Your task to perform on an android device: Since I want to prepare dessert this week, I will browse the category of desserts on the Bigoven app.
Image 1: 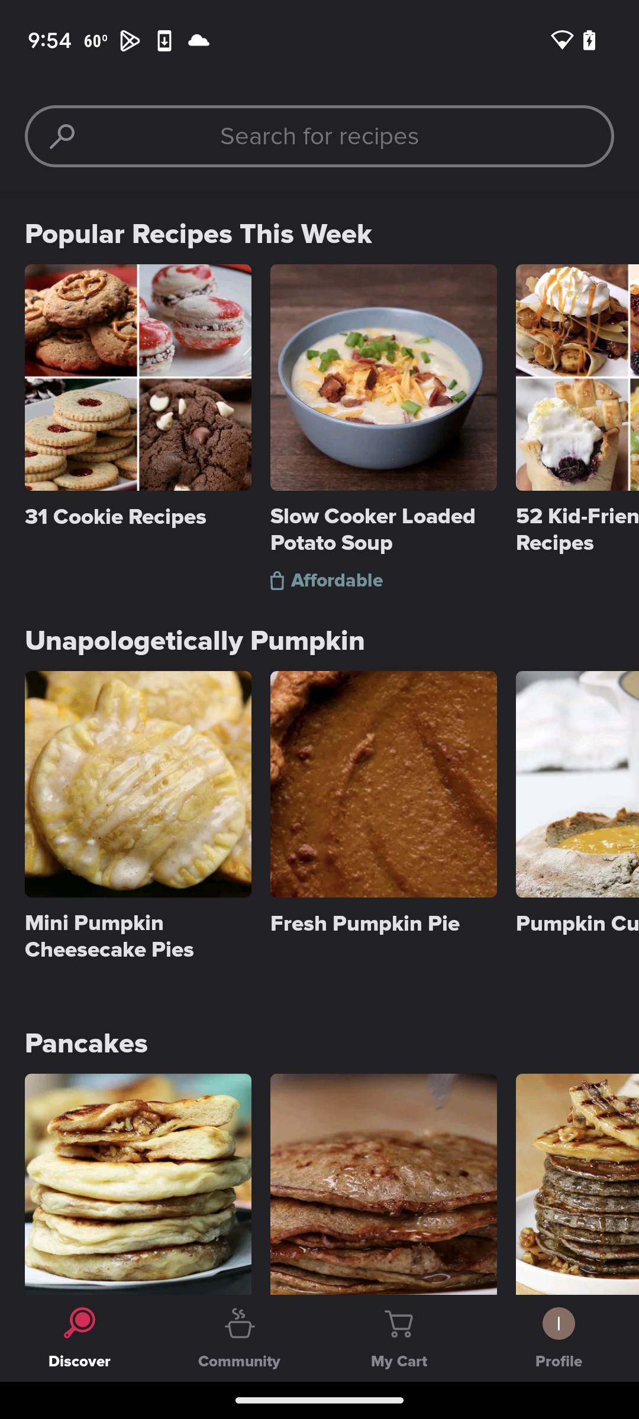
Click on the search box 
Step 1: click (319, 137)
Image 2: 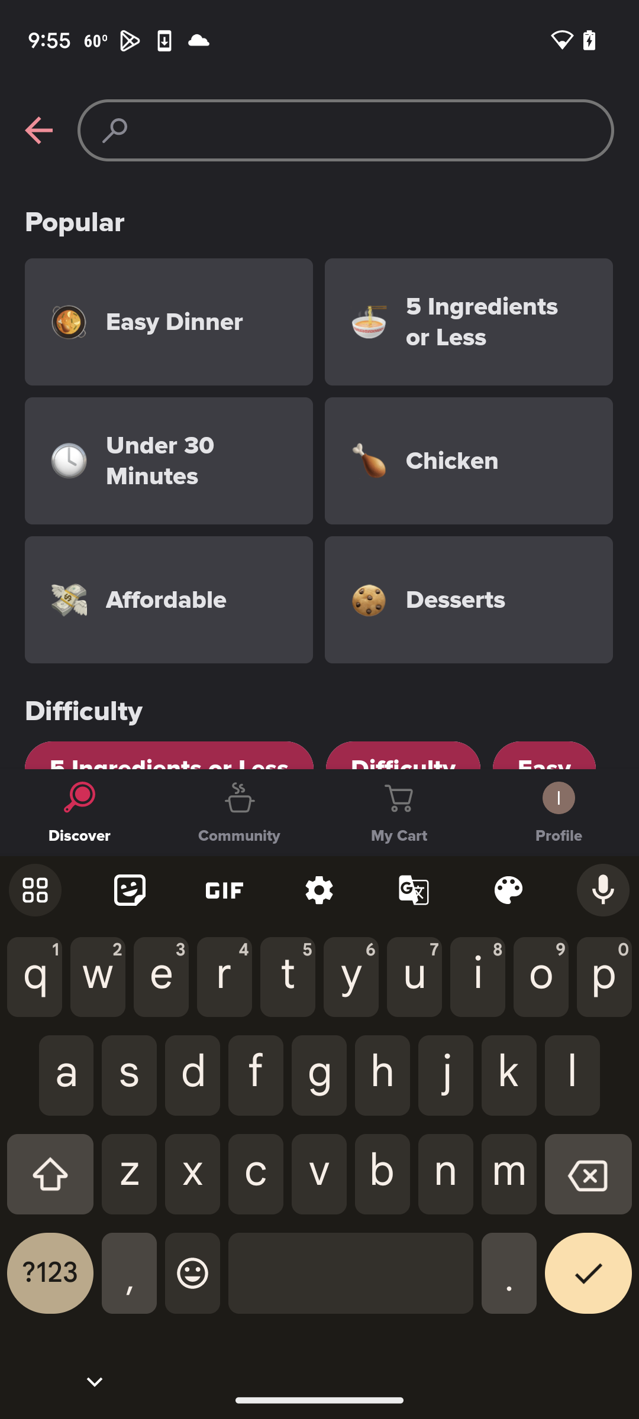
Click on desserts
Step 2: click (455, 600)
Image 3: 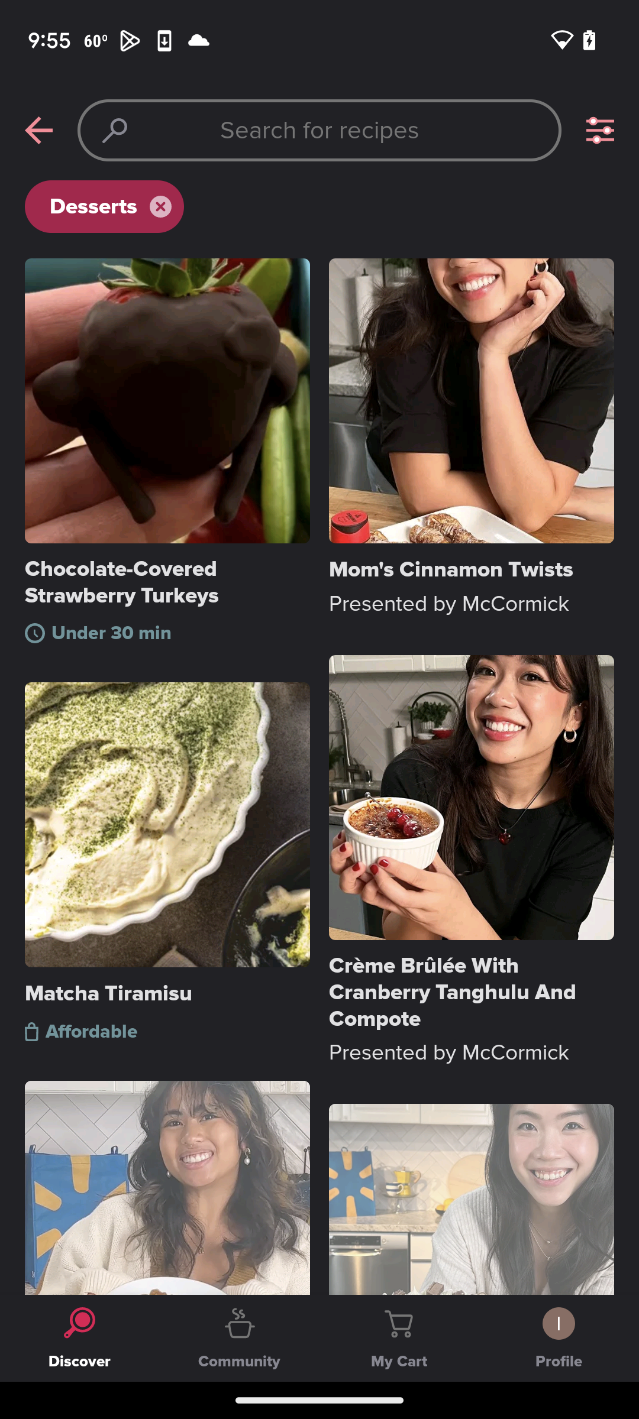
Swipe up
Step 3: scroll down
Image 4: 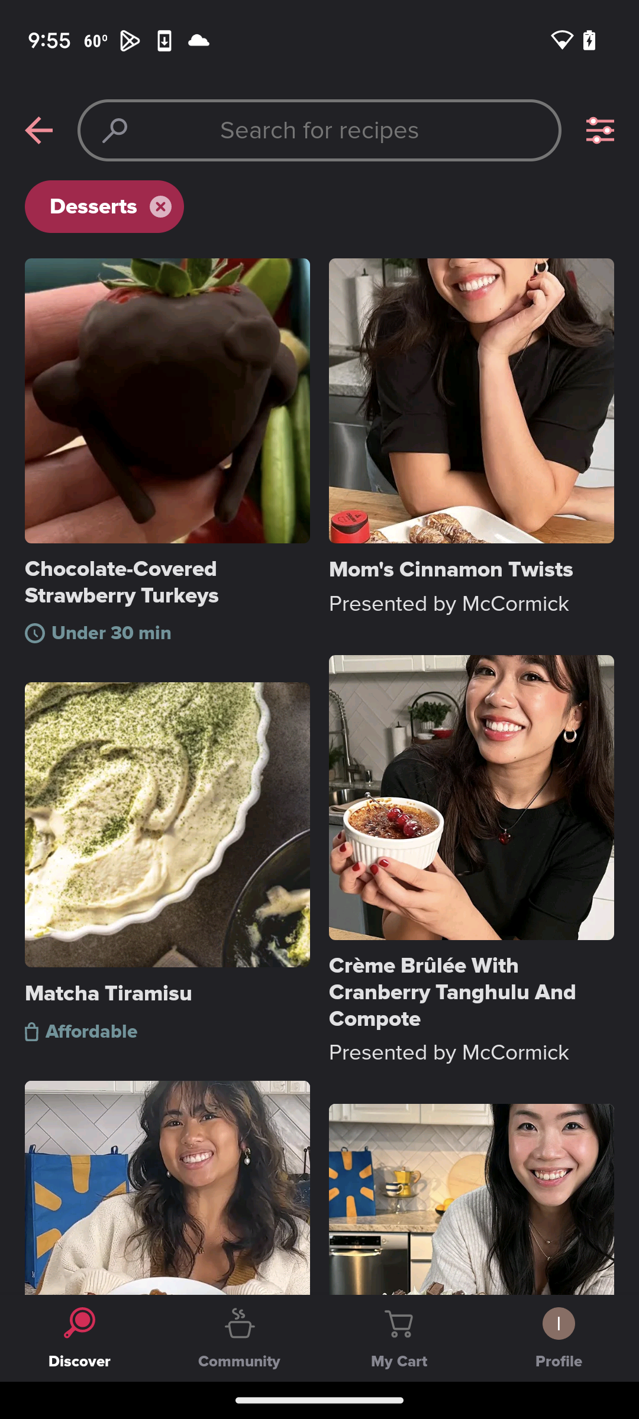
Swipe up
Step 4: scroll down